Your task to perform on an android device: Go to the Google Docs app and create a new document labeled What is ChatGPT and Why Does It Matter?
Image 0: 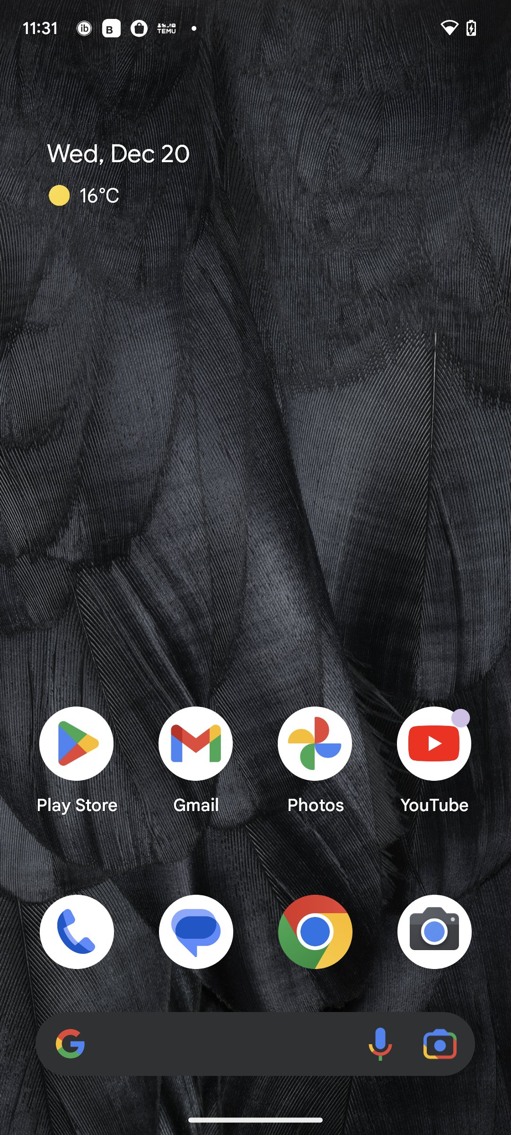
Open the Google Docs app.
Step 0: open app "Docs"
Image 1: 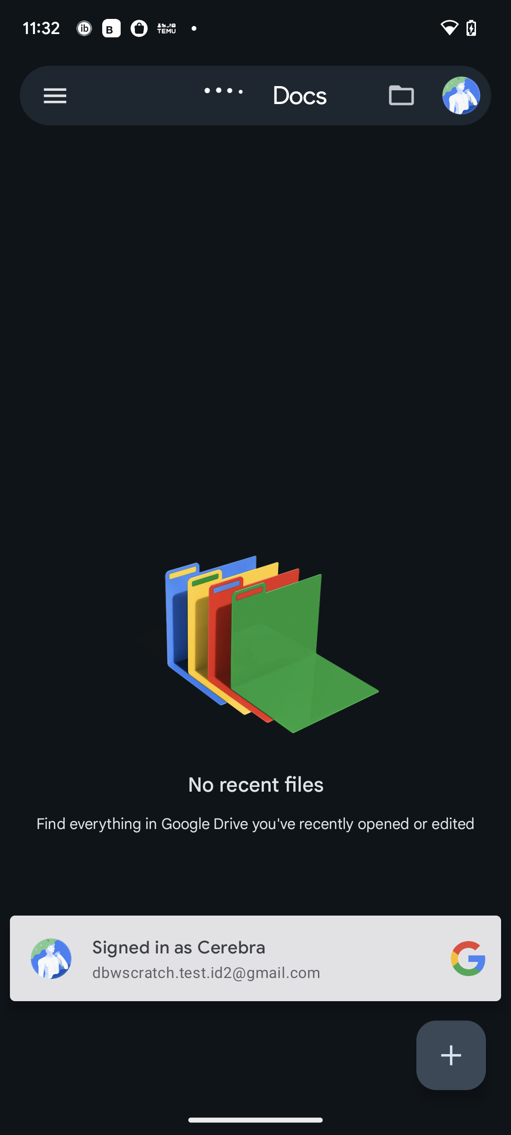
Click on the plus icon at the bottom right corner of the screen.
Step 1: click (451, 1055)
Image 2: 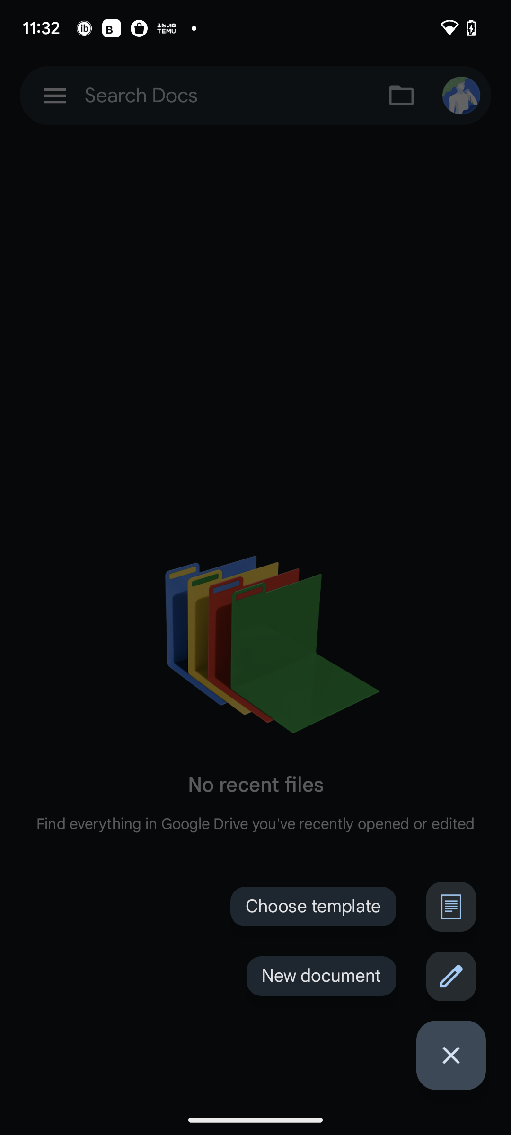
Click on the new document on the right of the screen.
Step 2: click (321, 976)
Image 3: 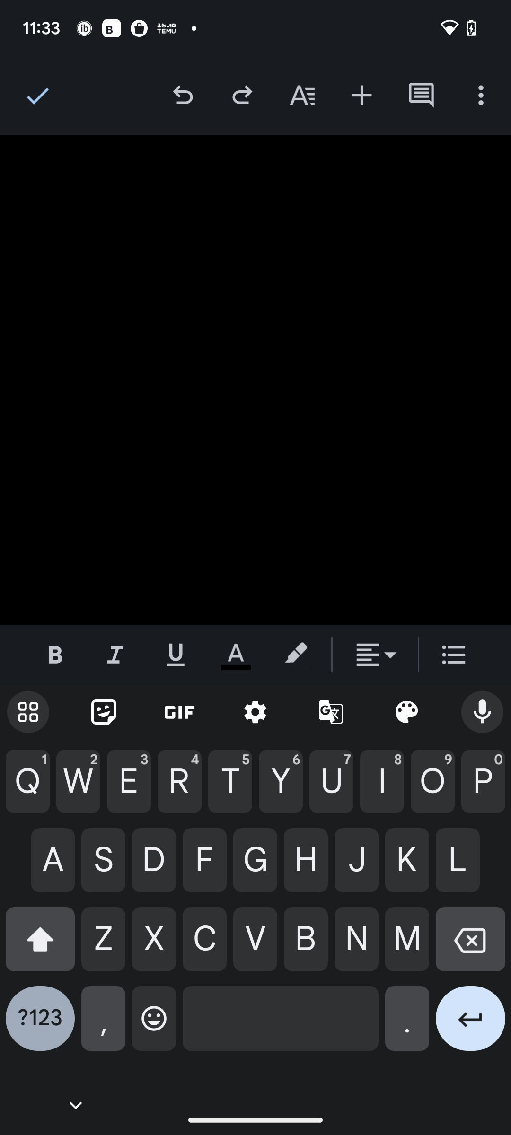
Type What is ChatGPT, and Why Does It Matter? in the text field.
Step 3: type "What is ChatGPT, and Why Does It Matter?"